Your task to perform on an android device: I enjoy the Starbucks Bananinhas because they are very delicious. I want to send this item to my friend Carlos using the Rappi app at carlos1234@mymail.com.
Image 0: 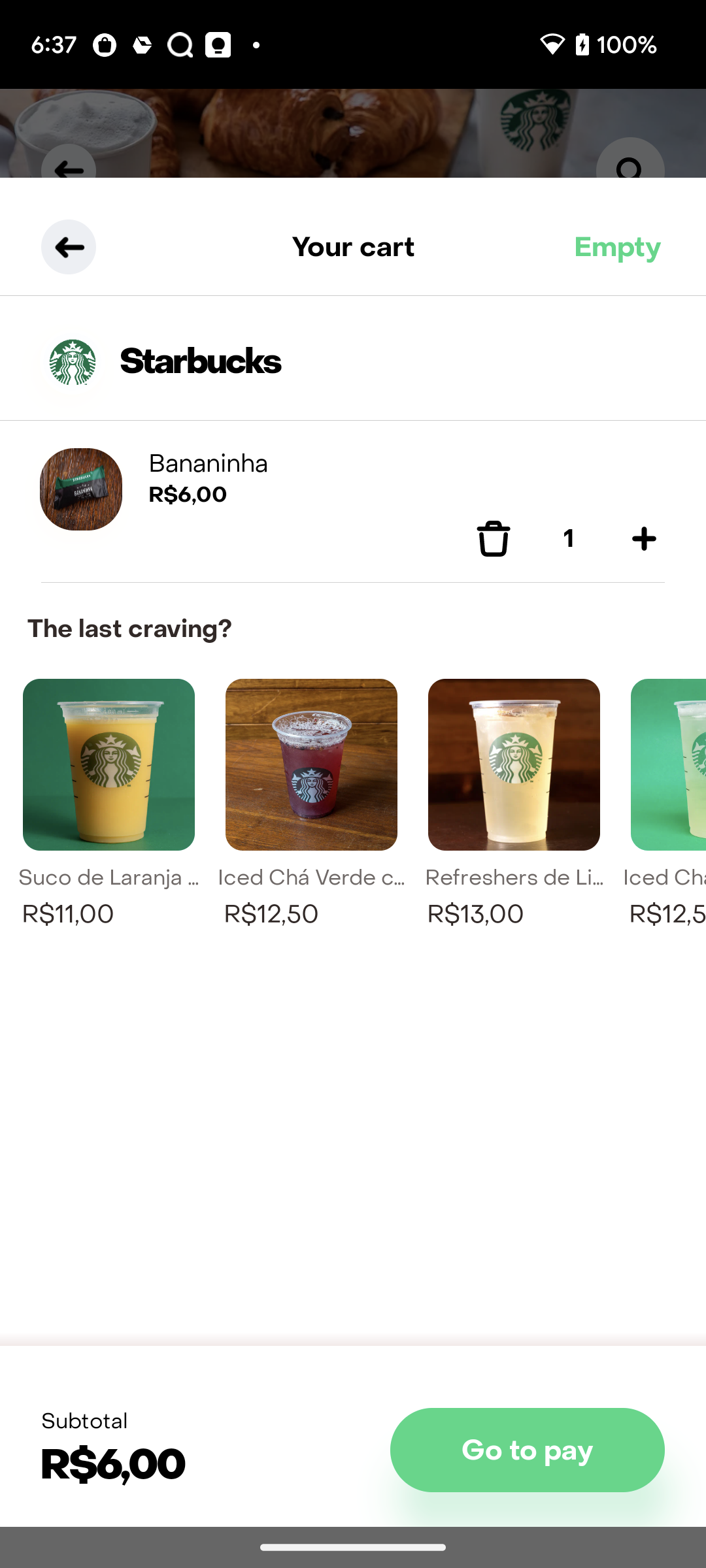
Go back to the previous page
Step 0: press back button
Image 1: 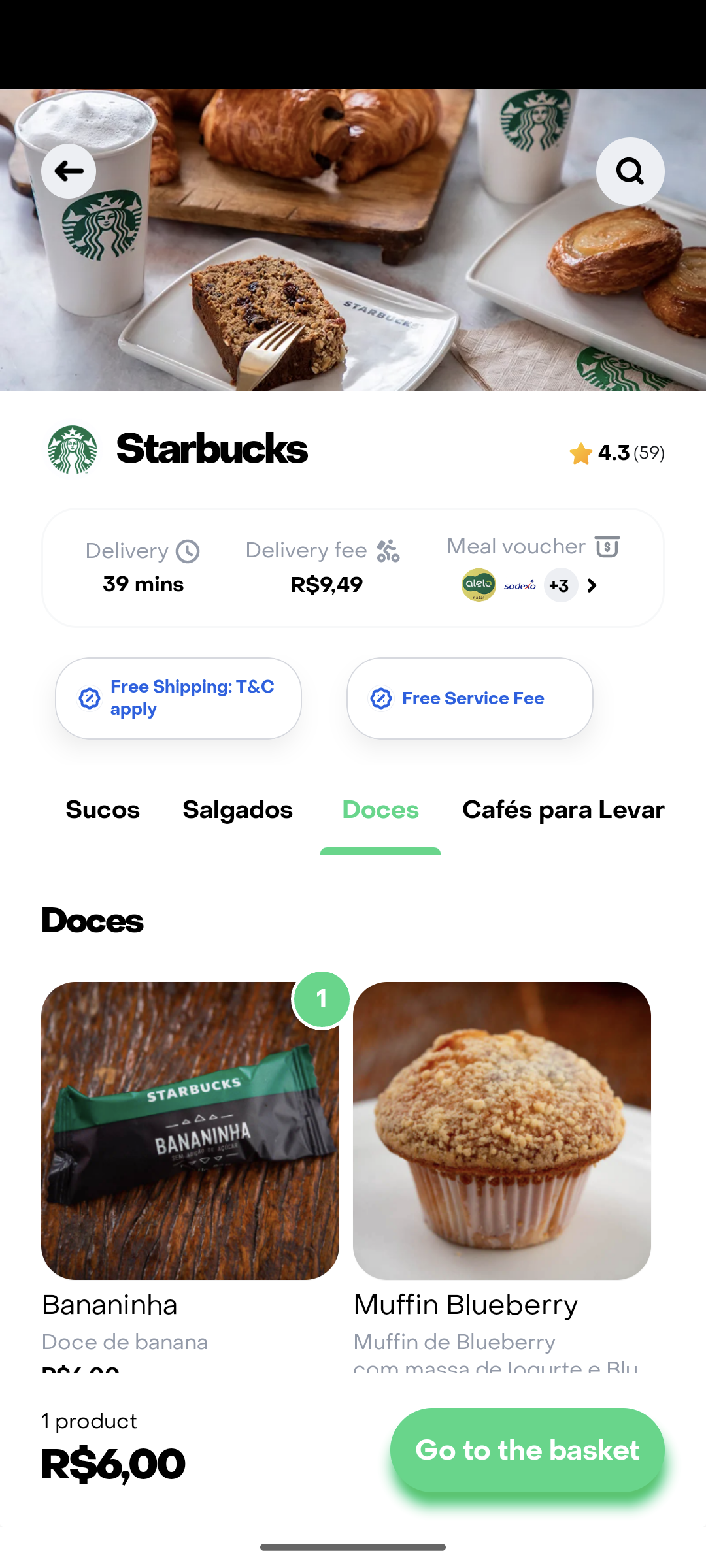
Click on the Bananinha
Step 1: click (190, 1130)
Image 2: 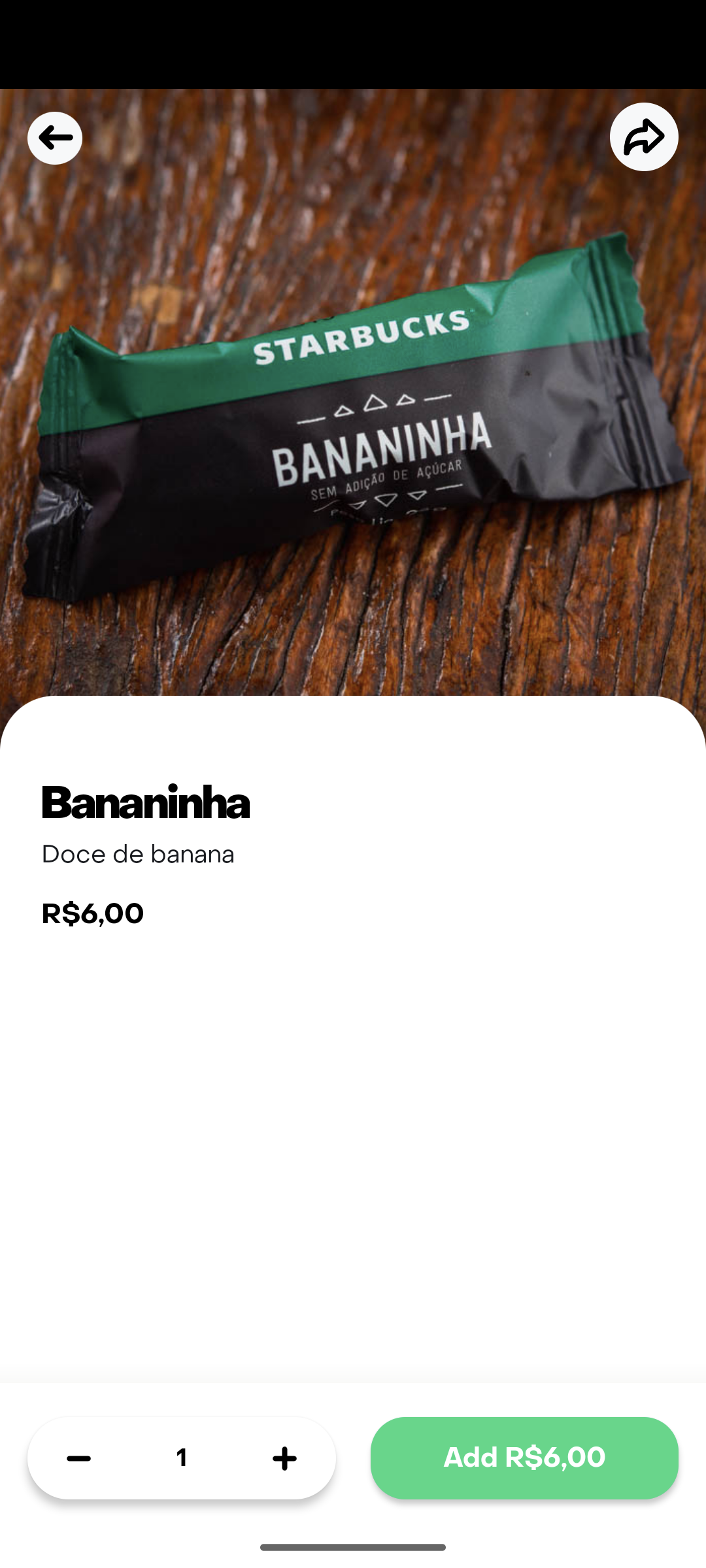
Click on the share icon at the top right corner of the screen
Step 2: click (636, 139)
Image 3: 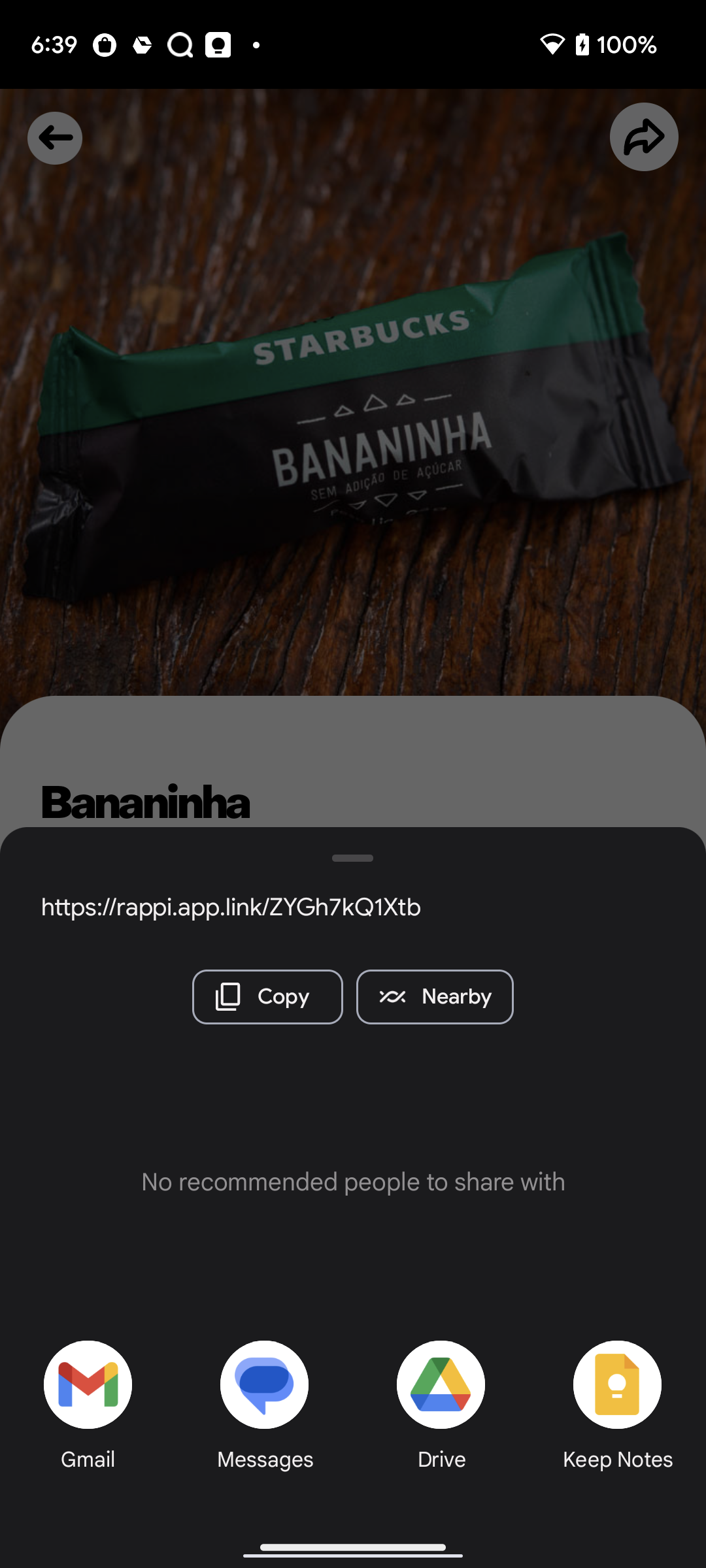
Select gmail
Step 3: click (84, 1400)
Image 4: 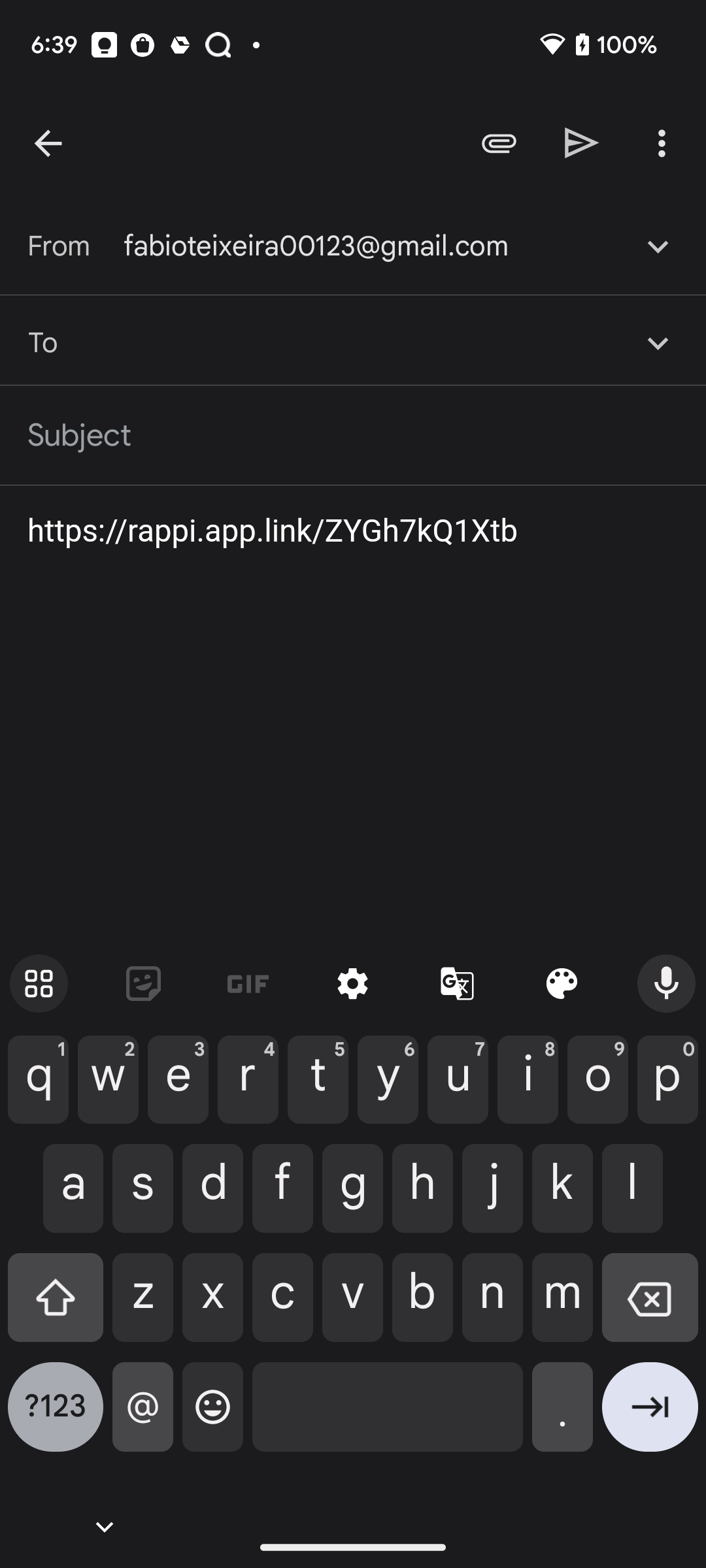
Add recipient as carlos1234@mymail.com
Step 4: type "carlos1234@mymail.com"
Image 5: 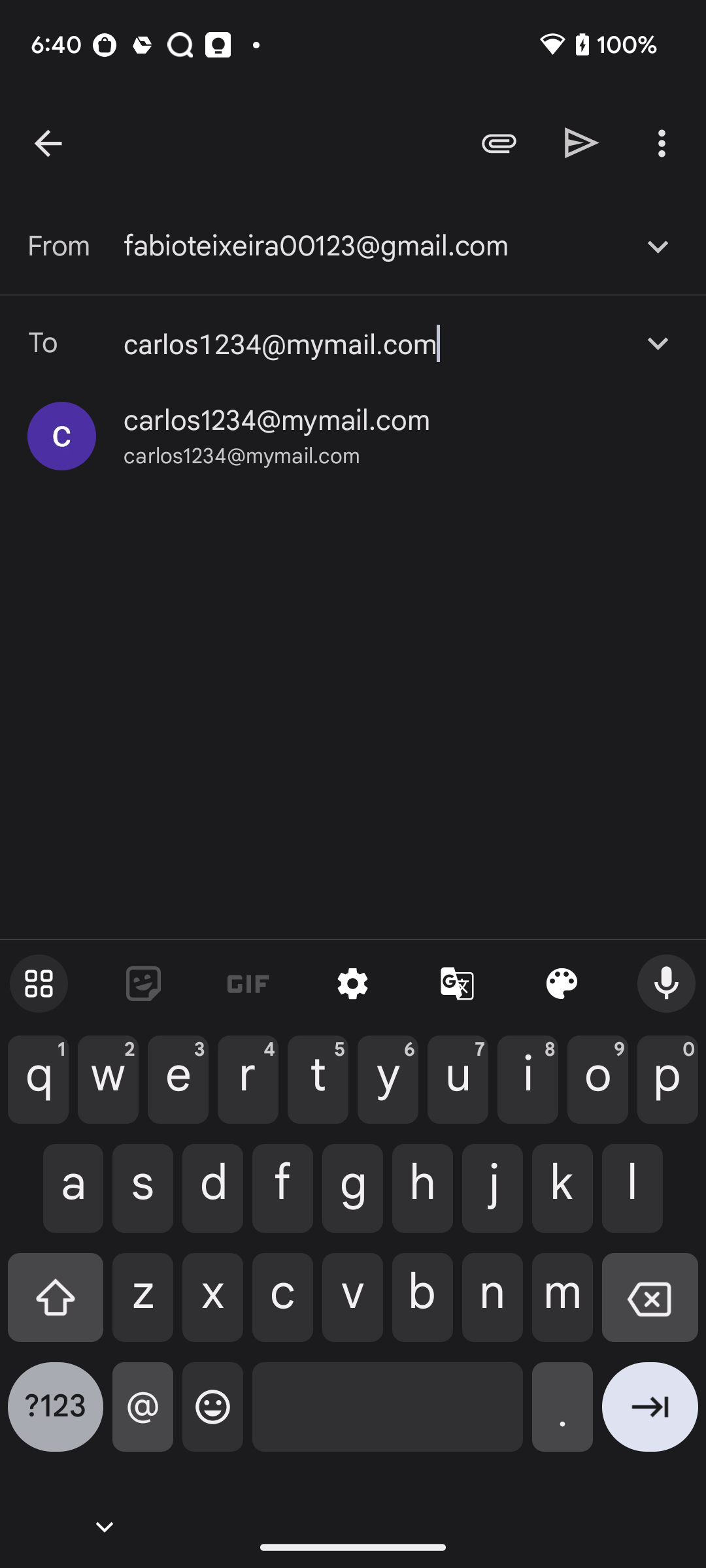
Click on the send icon at the top right corner of the screen
Step 5: click (582, 142)